Your task to perform on an android device: My brother asked me what song I was listening to on Vimeo, so I'd want to send this music video to him over Gmail at roger.norred@teleworm.us.
Image 1: 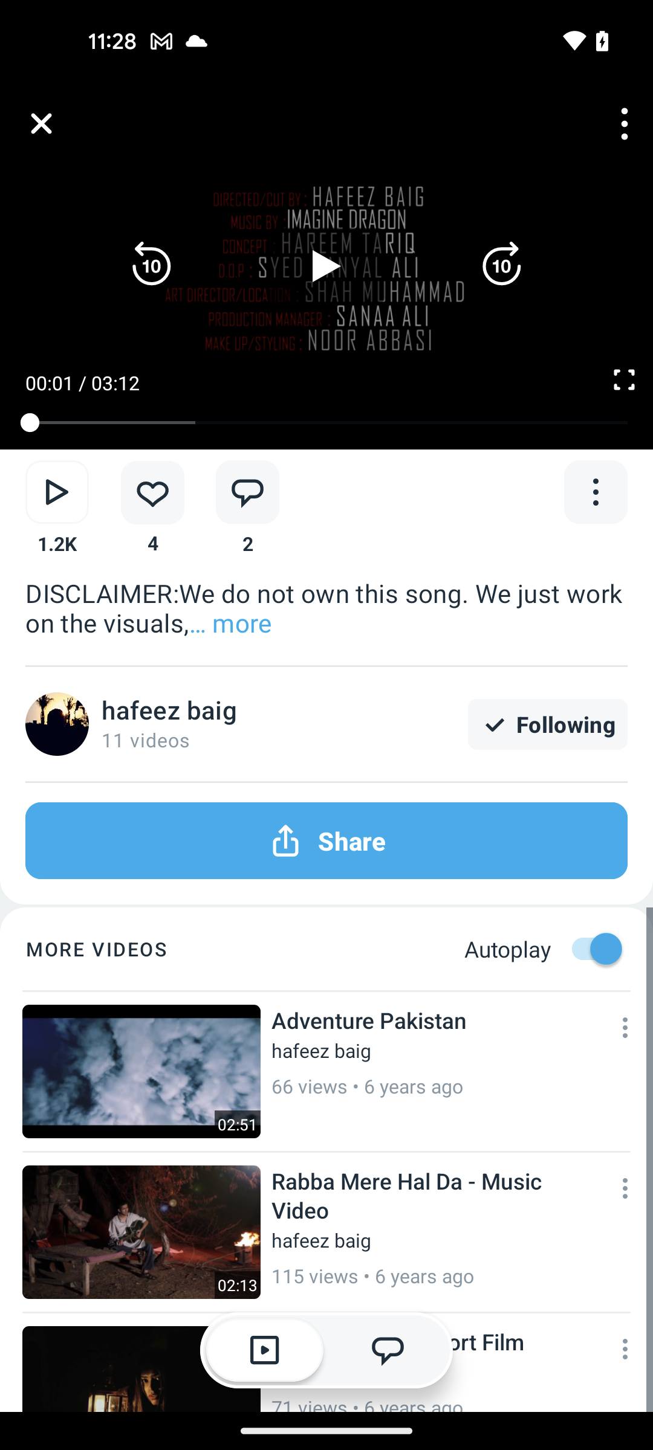
click on the three dots under video
Step 1: click (596, 492)
Image 2: 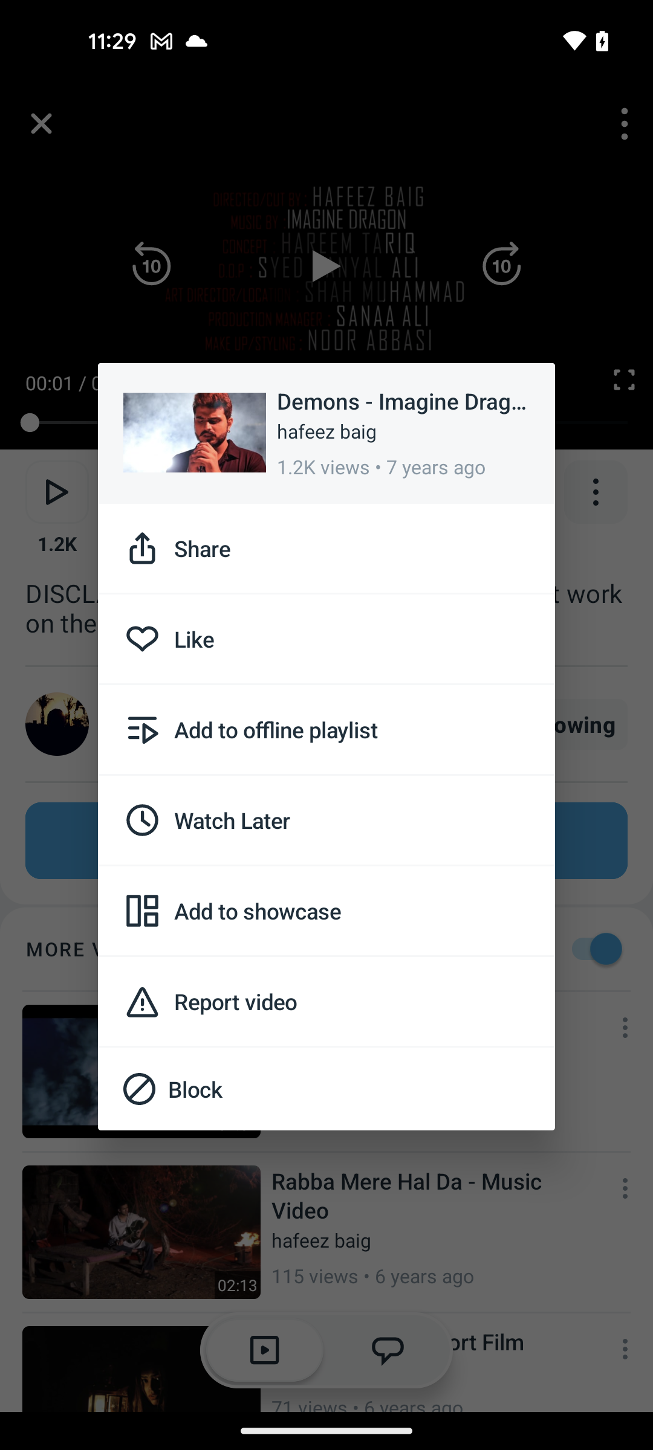
click on the Share option
Step 2: click (326, 548)
Image 3: 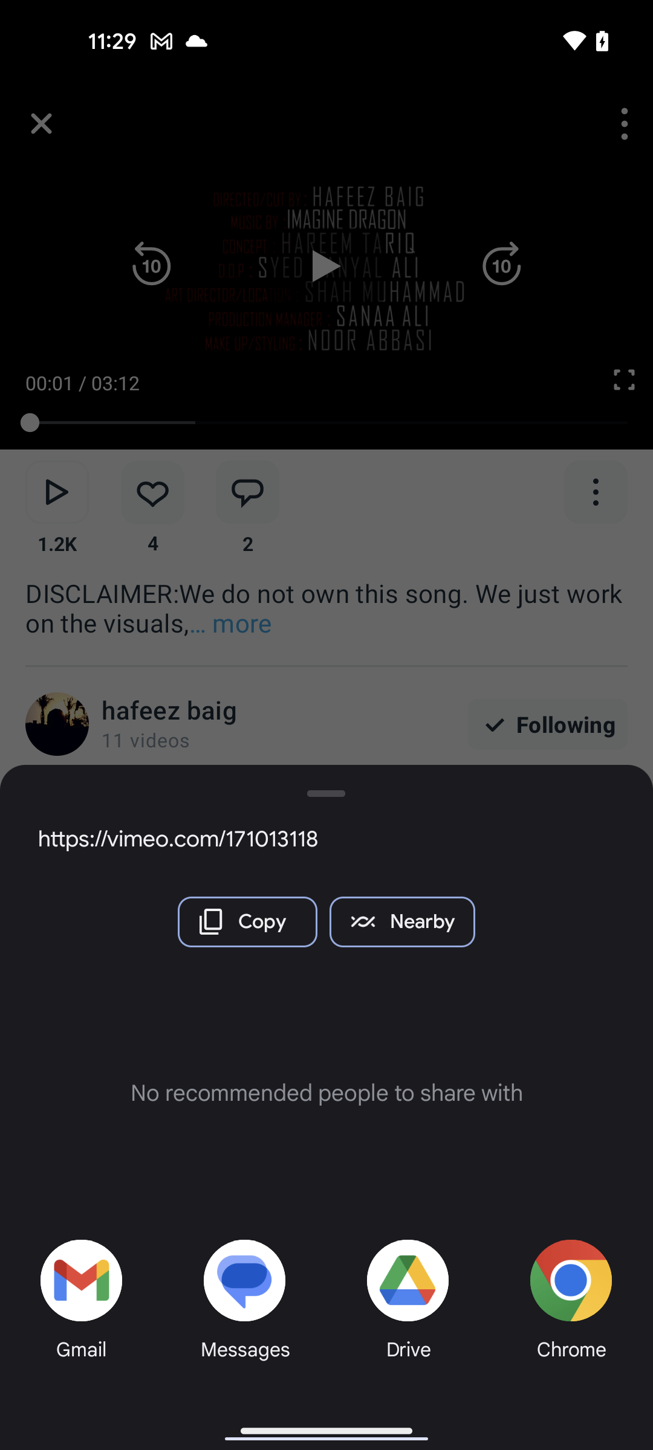
select the Gmail app at the bottom left corner of the screen
Step 3: click (56, 1254)
Image 4: 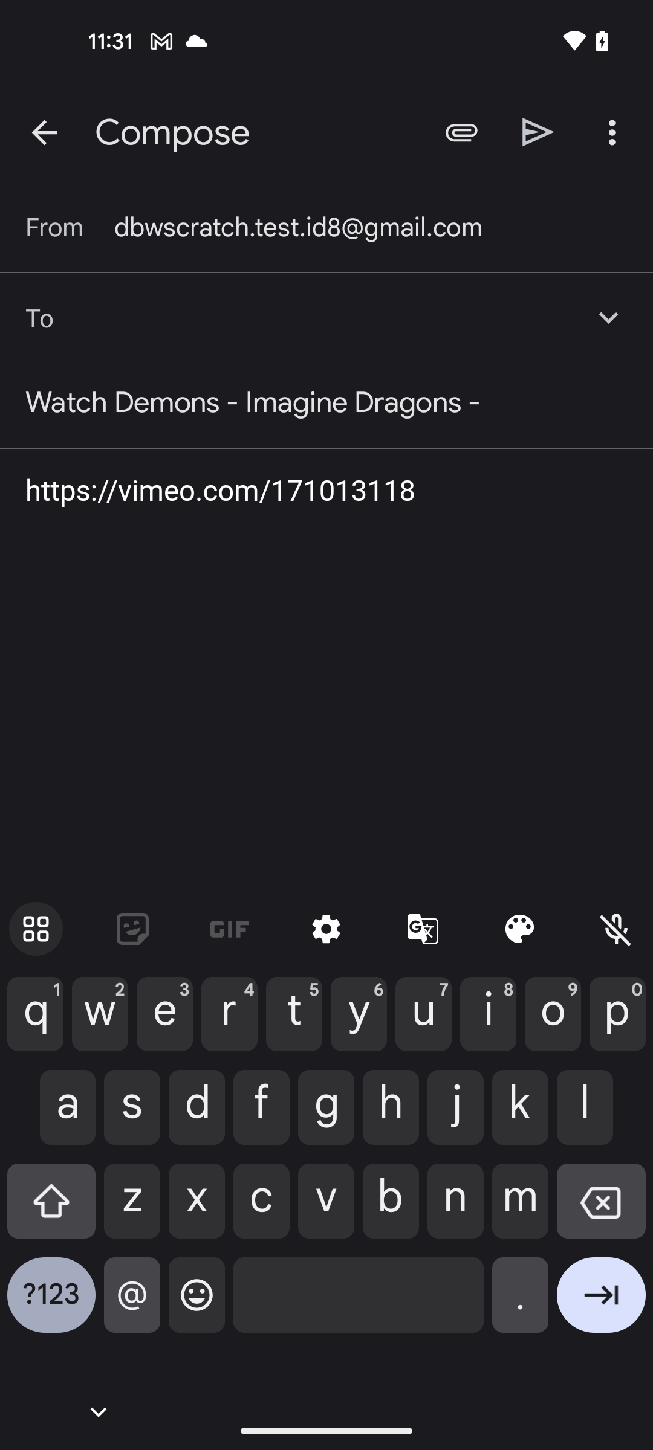
click on the receiver ID section
Step 4: click (325, 317)
Image 5: 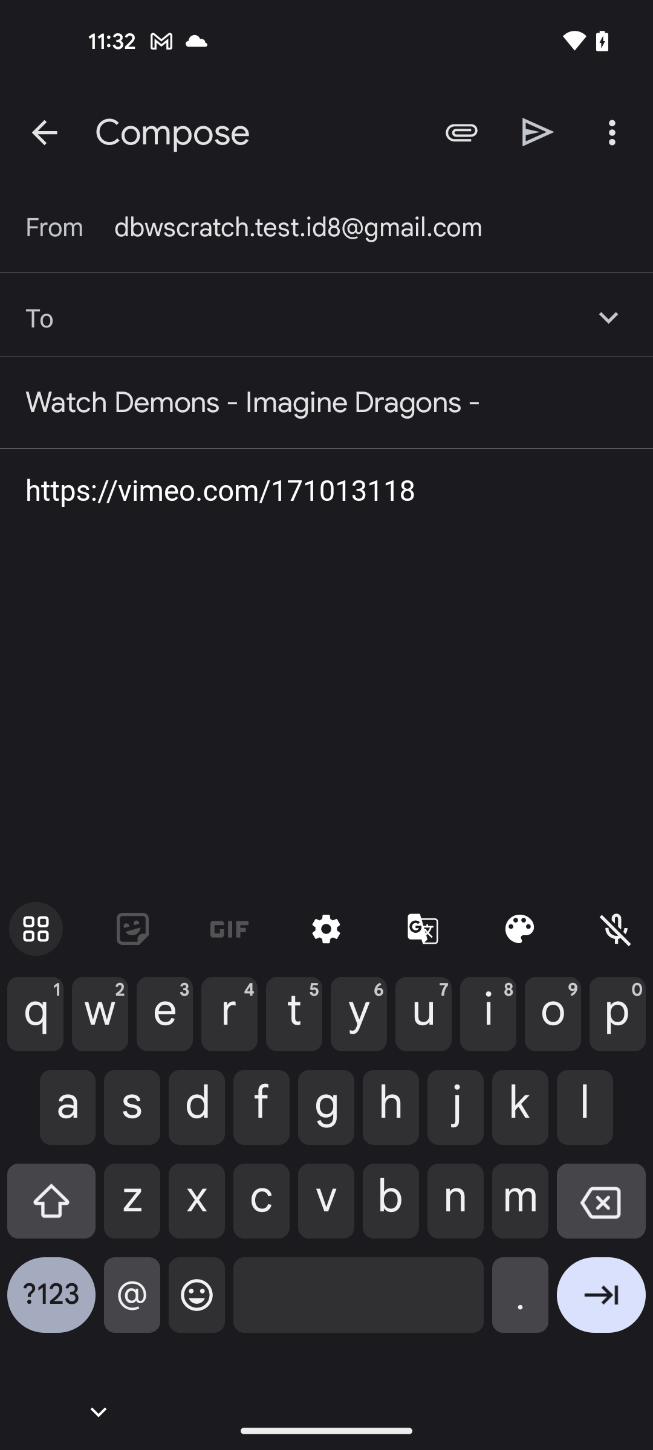
type the email ID roger.norred@teleworm.us
Step 5: type "roger.norred@teleworm.us"
Image 6: 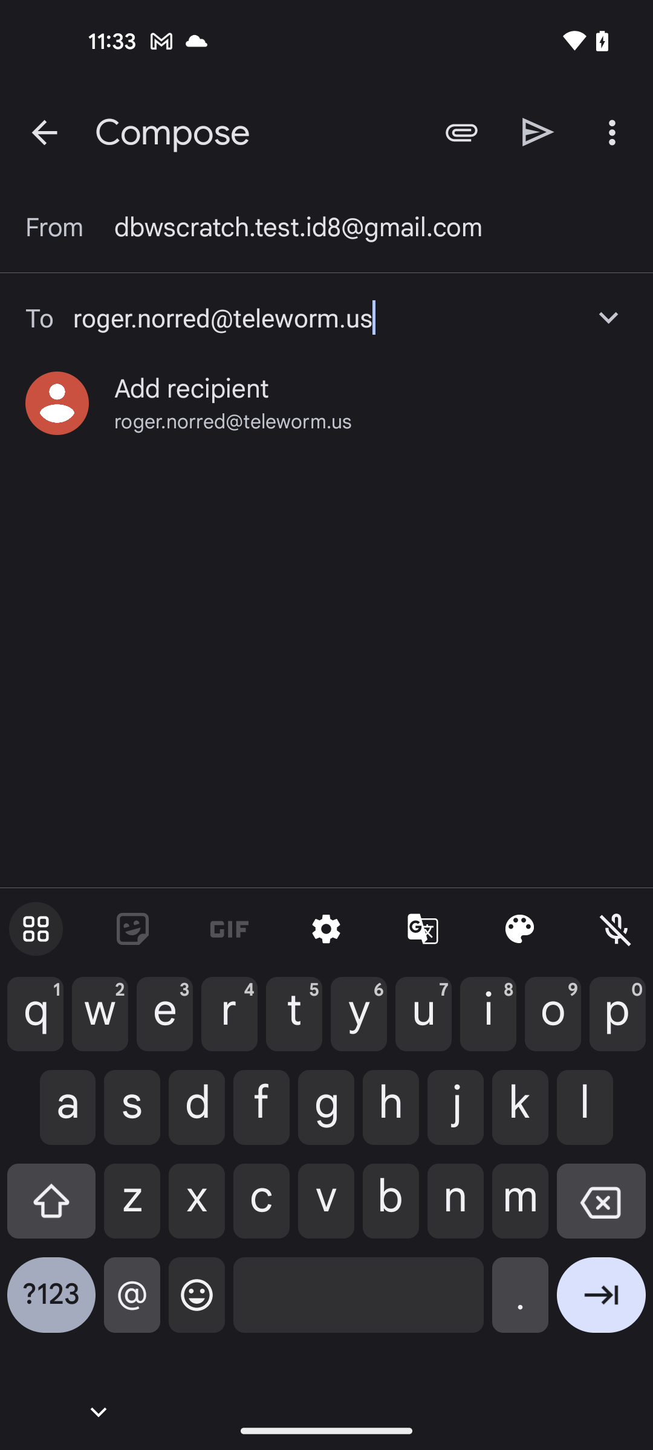
click on the send icon at the top right corner of the screen
Step 6: click (538, 132)